Your task to perform on an android device: I'd want to enable the notification settings so that I may stay informed.
Image 0: 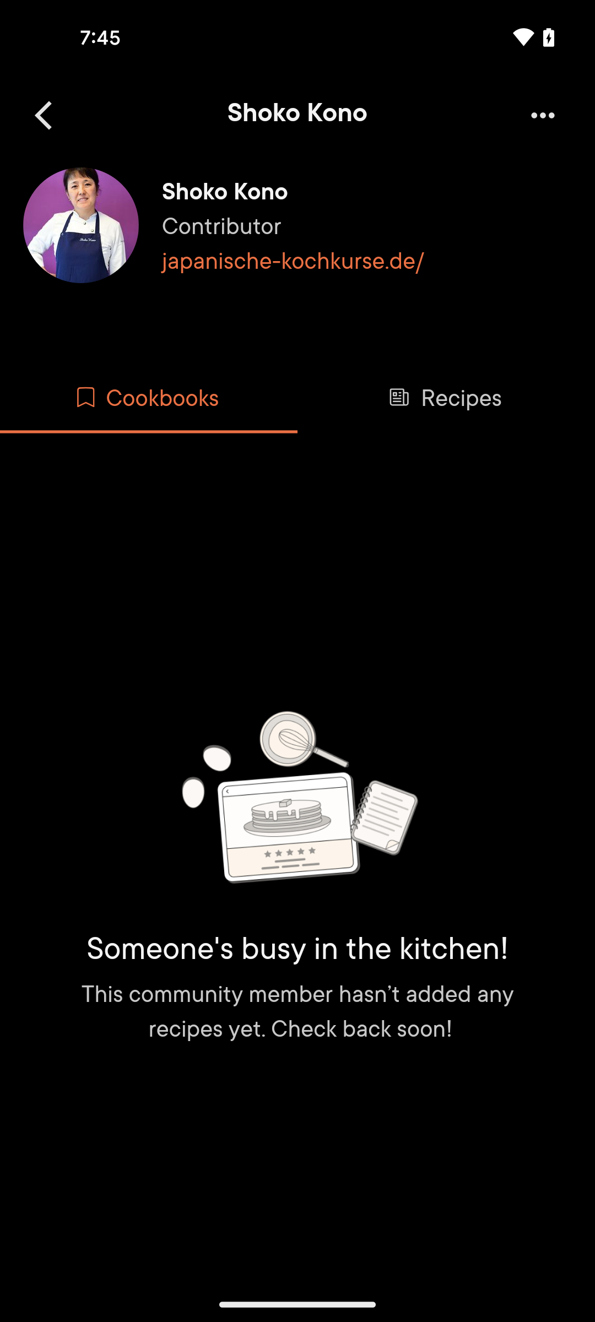
go back
Step 0: press back button
Image 1: 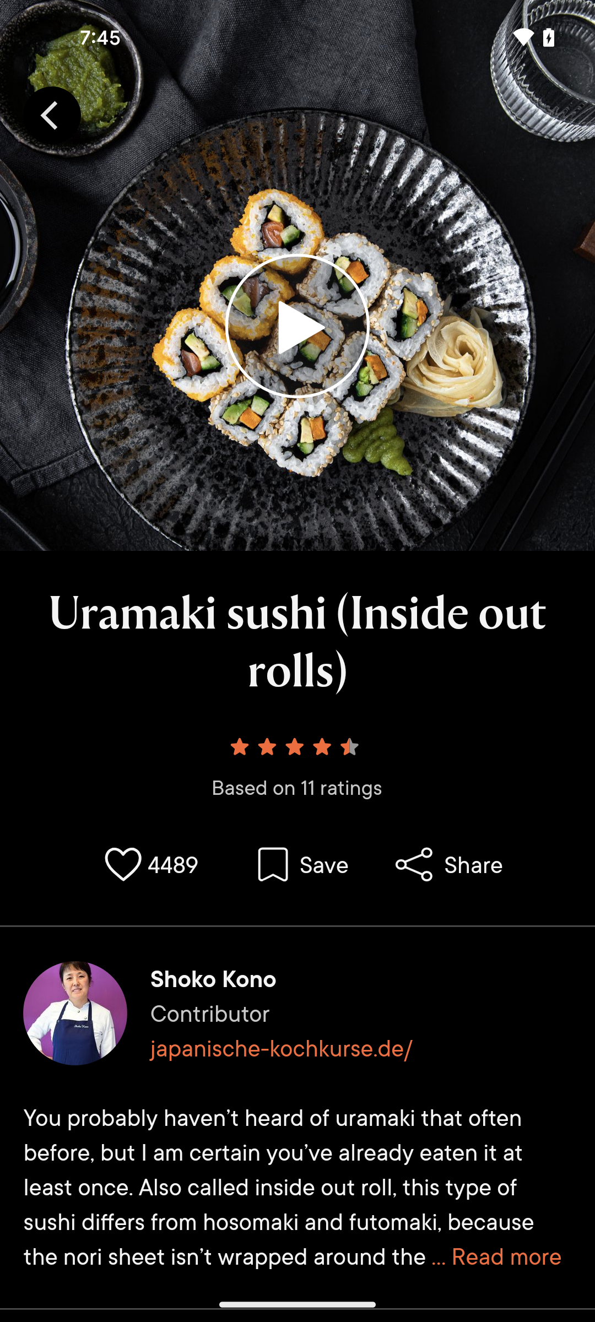
go back again
Step 1: press back button
Image 2: 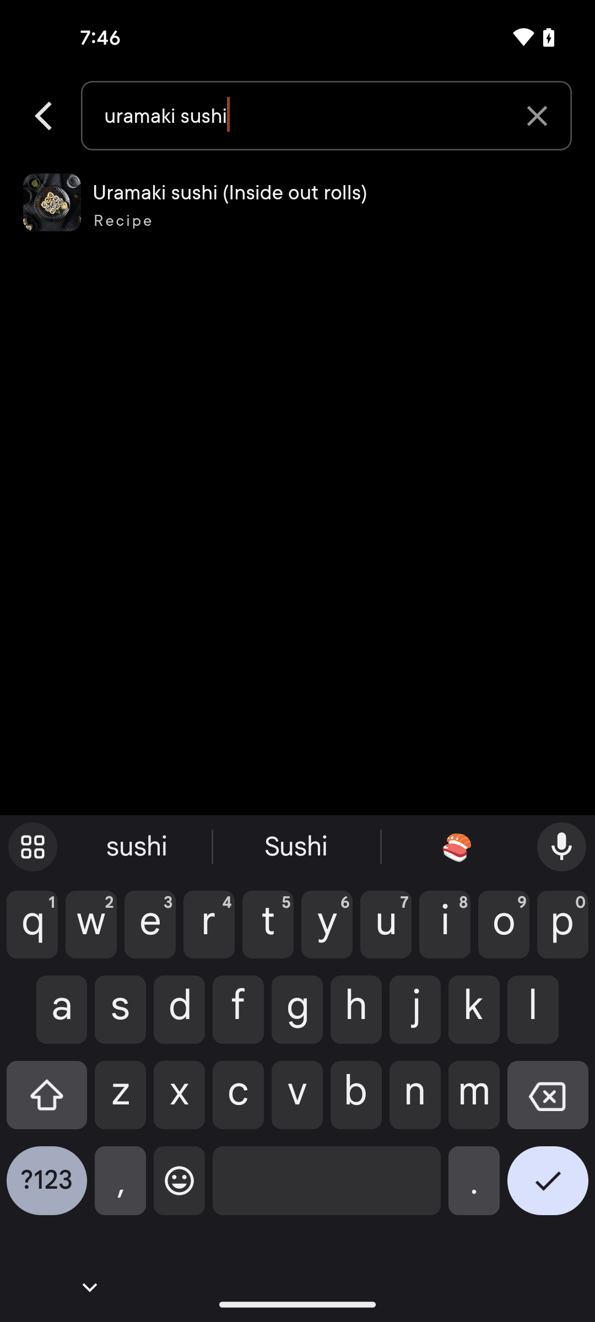
go back
Step 2: press back button
Image 3: 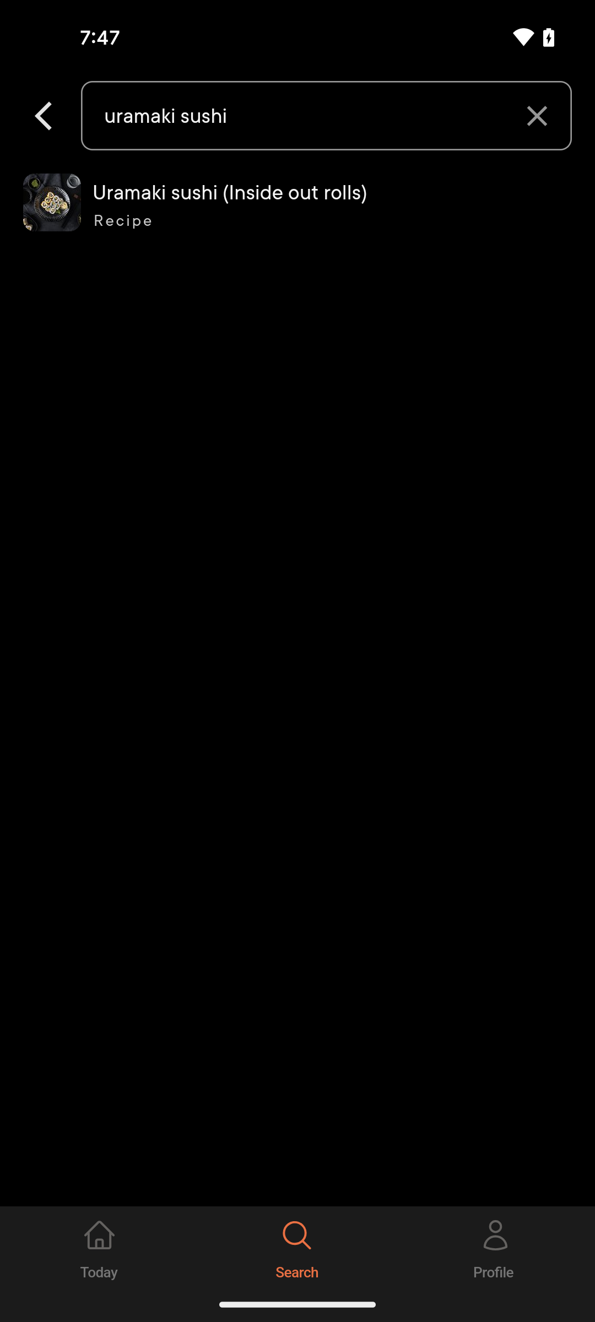
go back
Step 3: wait
Image 4: 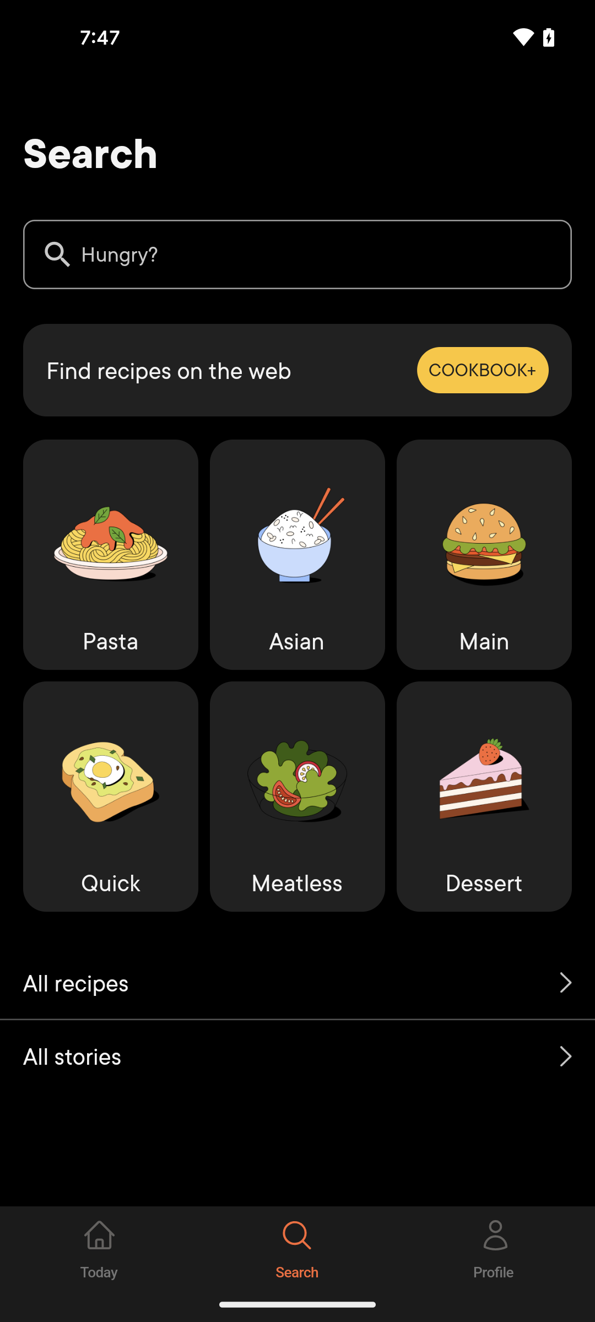
click on the Profile icon at the bottom right corner of the screen
Step 4: click (496, 1247)
Image 6: 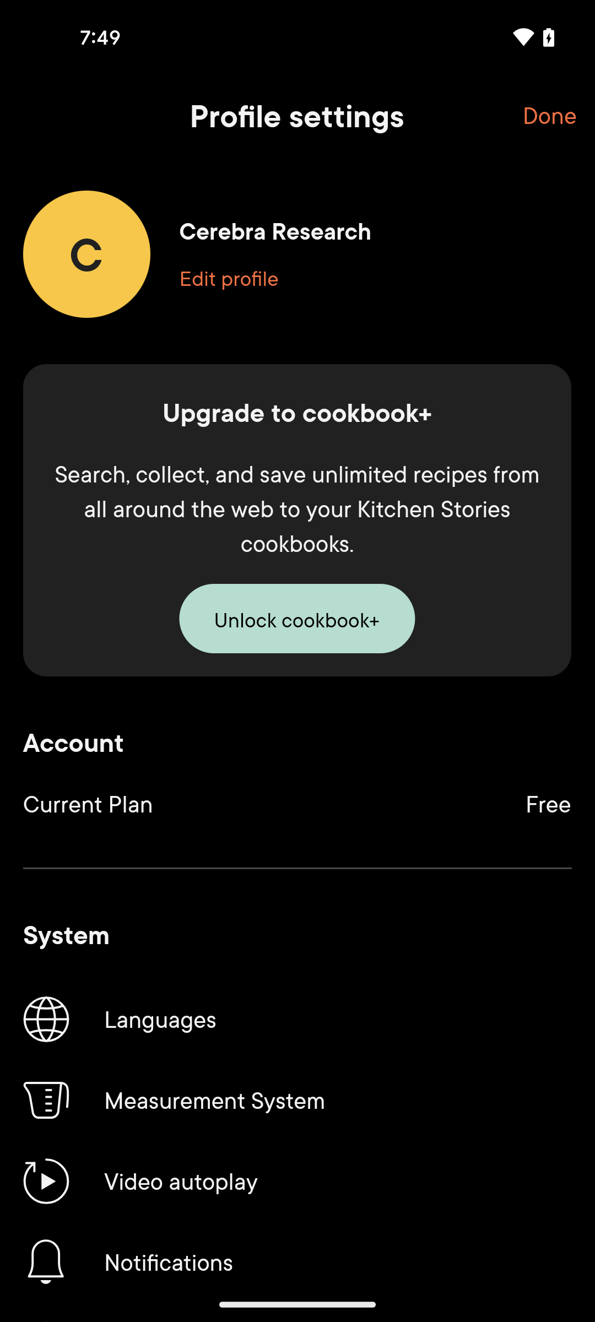
click on the Notifications option
Step 6: click (297, 1262)